Your task to perform on an android device: Go to the fitbit app and set a goal to gain weight
Image 0: 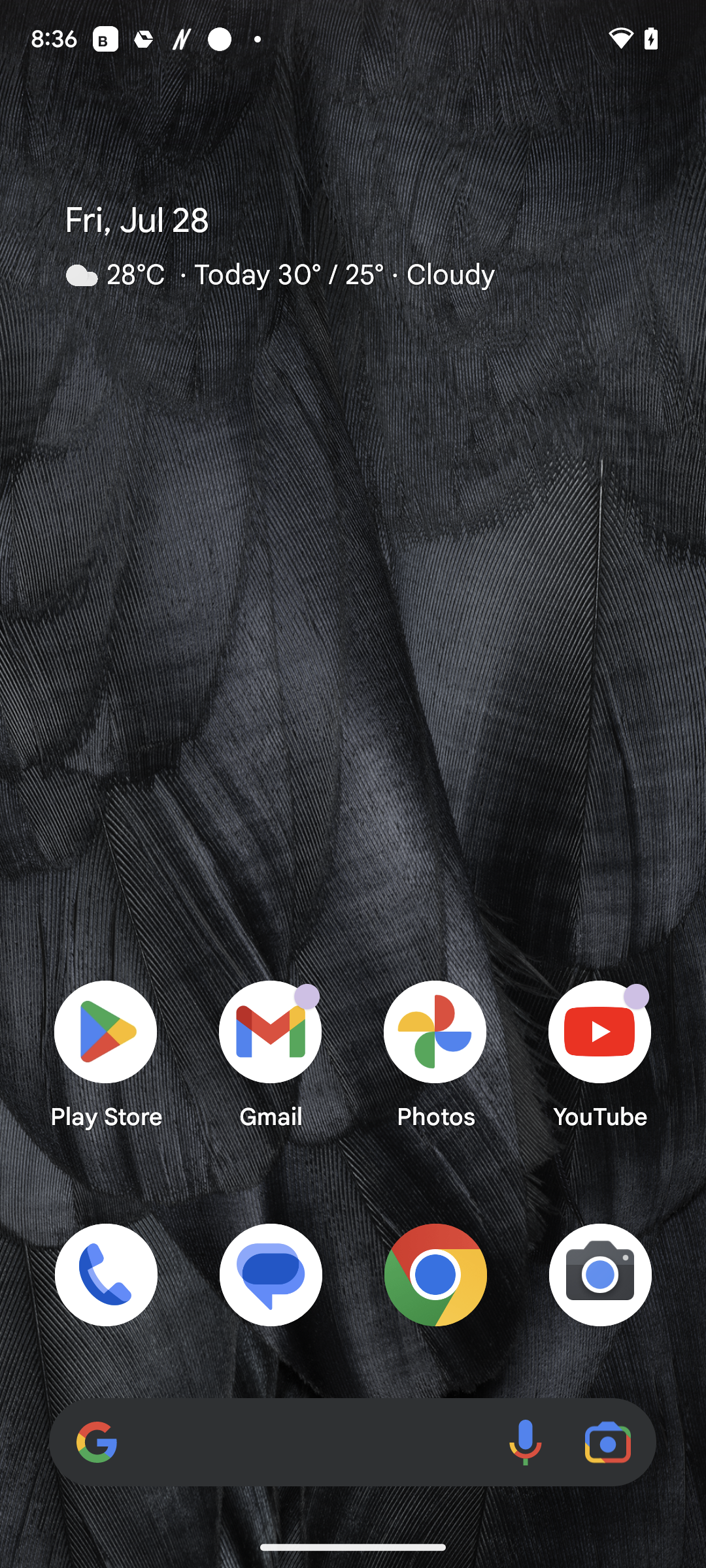
Open the fitbit app
Step 0: open app "Fitbit"
Image 1: 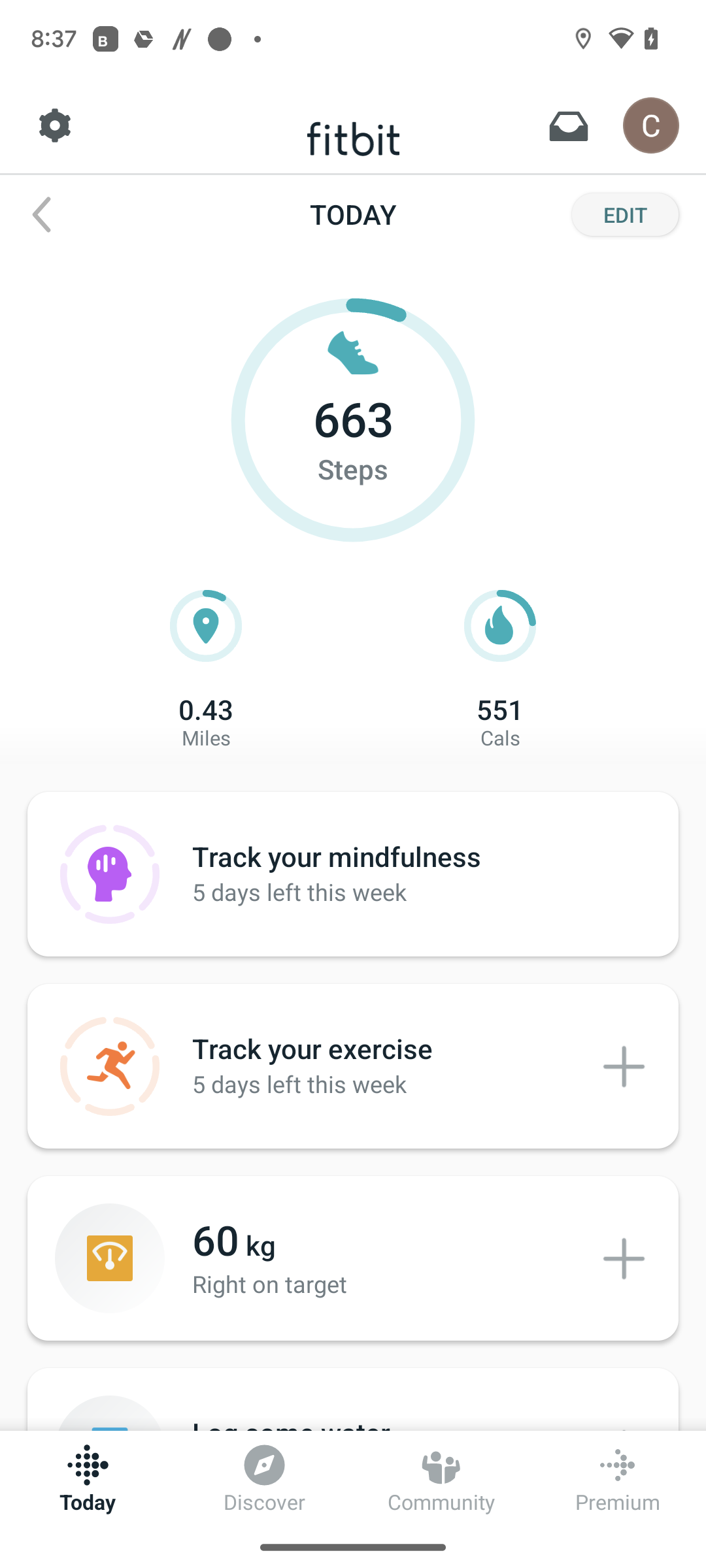
Click on right on target at the bottom of the screen
Step 1: click (380, 1258)
Image 2: 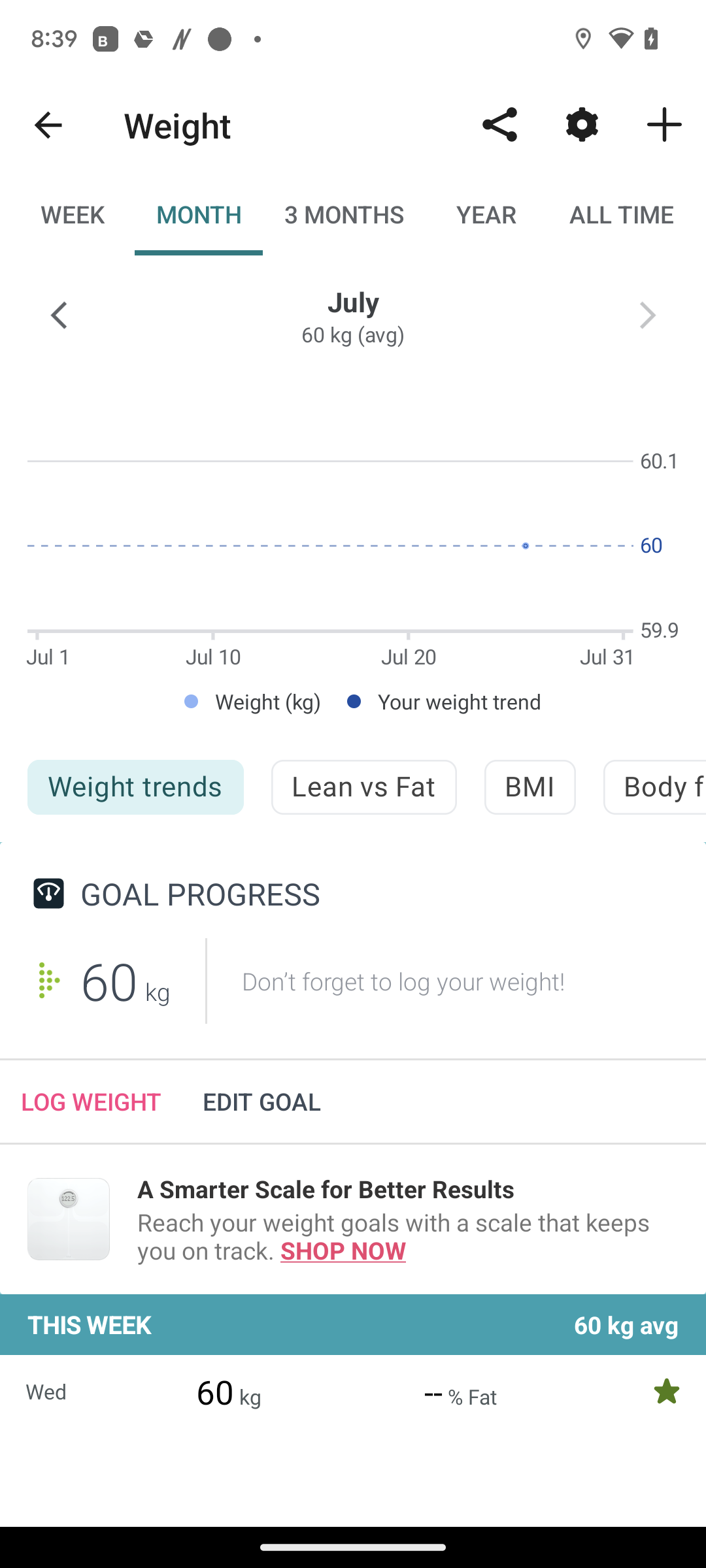
Click on Edit Goal after log weight 
Step 2: click (261, 1101)
Image 3: 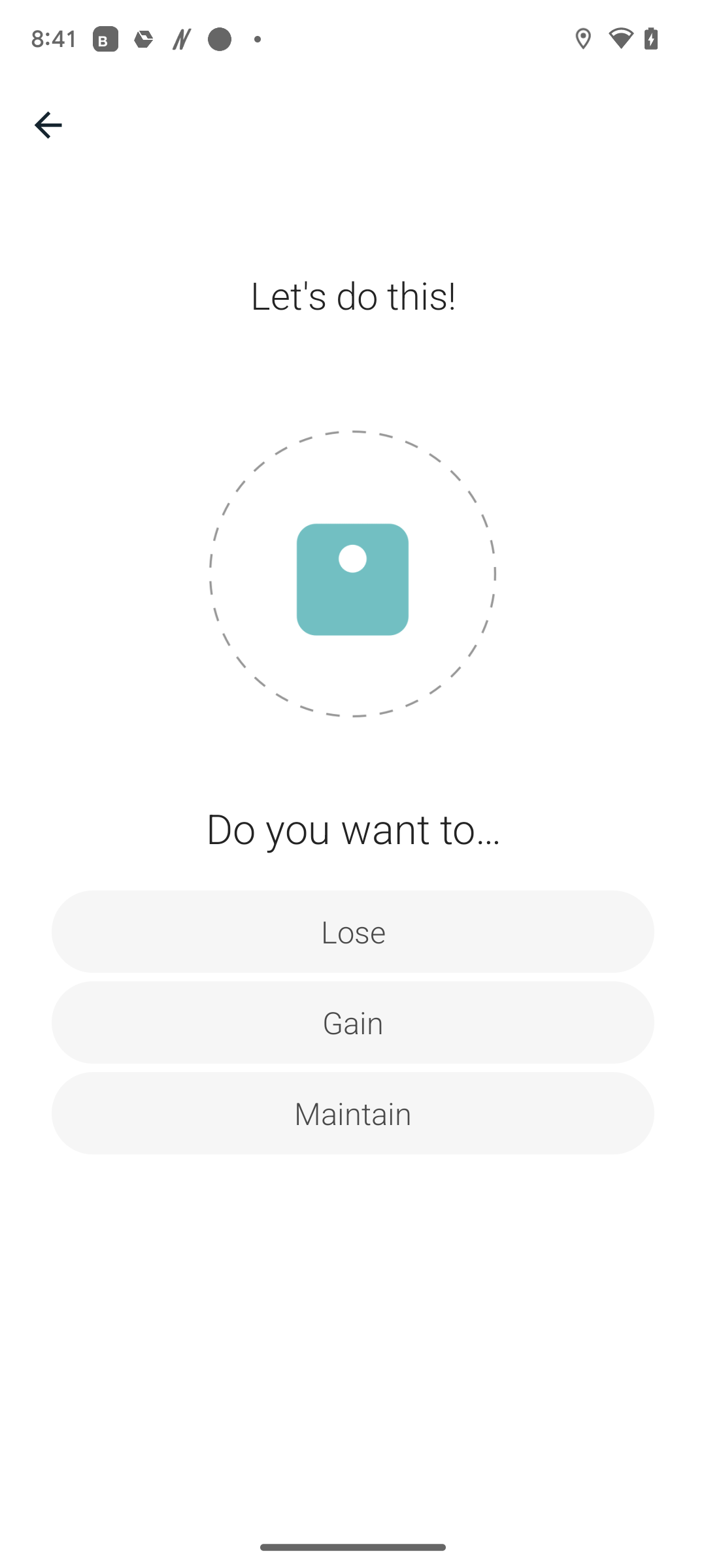
Tap on the gain below lose and above maintain
Step 3: click (353, 1022)
Image 5: 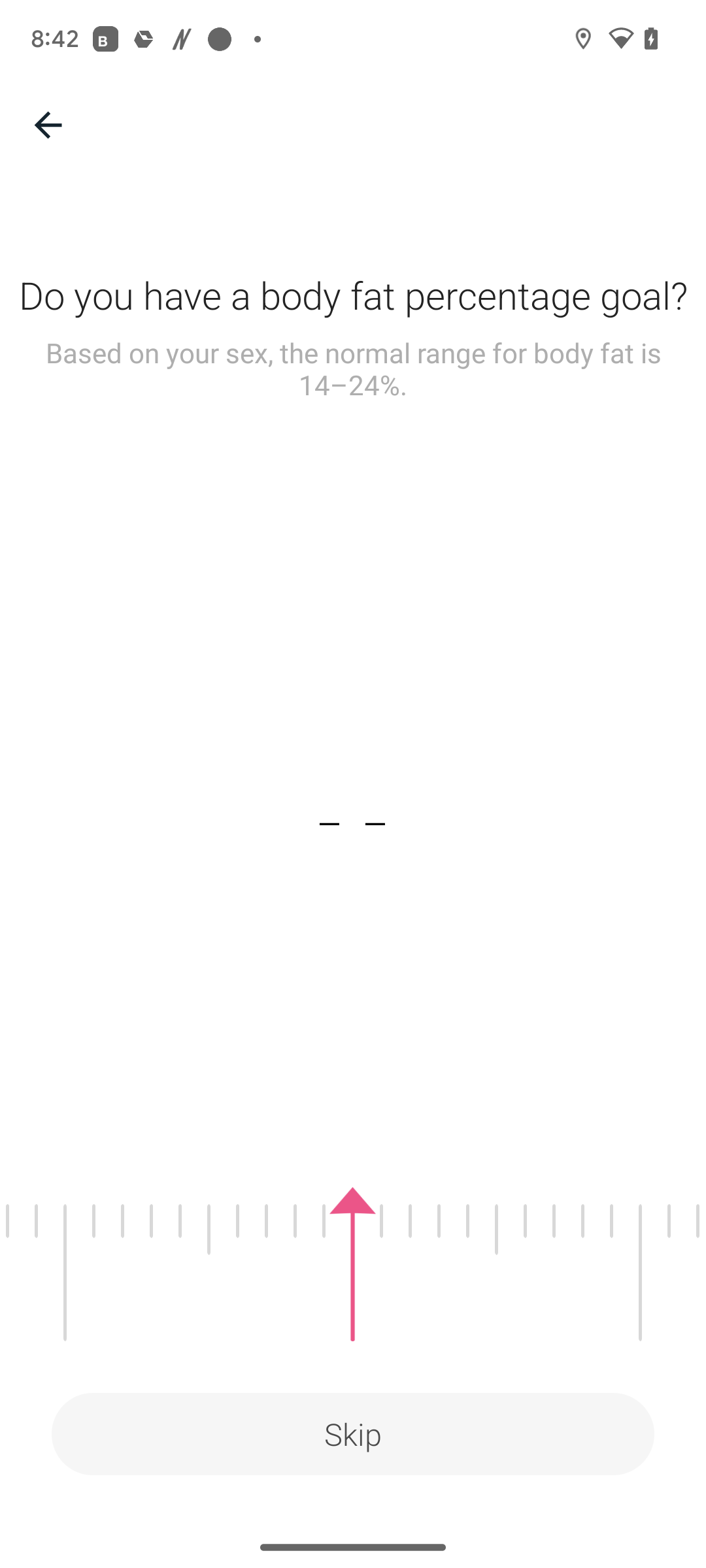
Tap on the gain below lose and above maintain
Step 5: click (353, 1433)